Your task to perform on an android device: I want to increase the screen brightness because I'm outside in the sun.
Image 0: 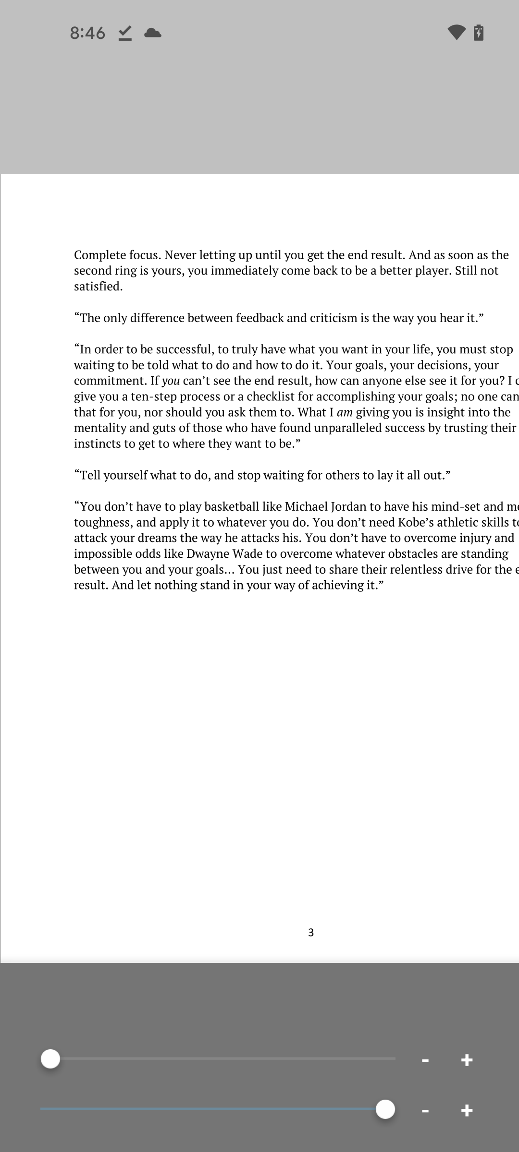
go back
Step 0: press back button
Image 1: 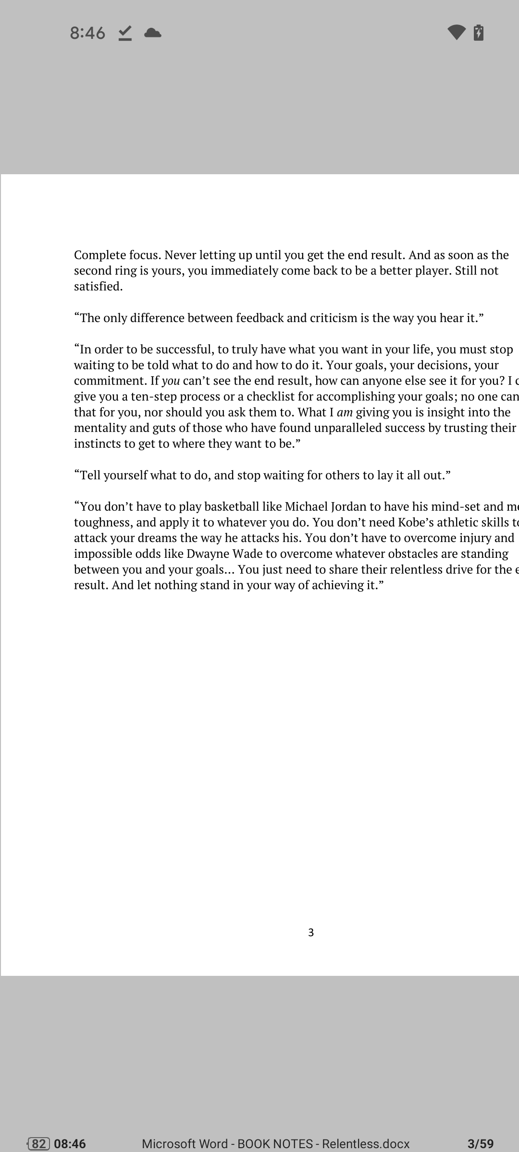
click on the page
Step 1: click (325, 754)
Image 2: 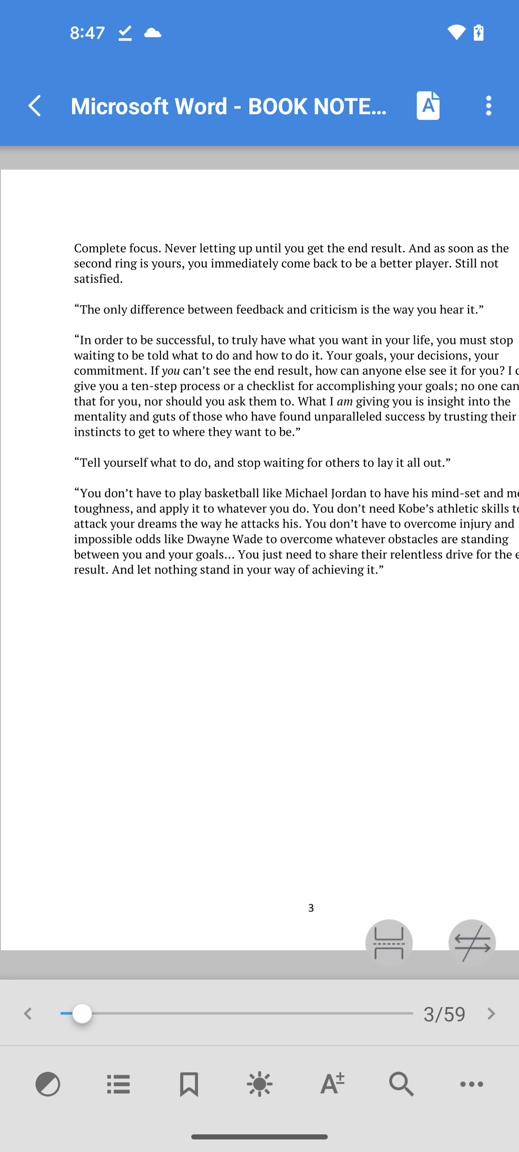
click on the brightness icon
Step 2: click (257, 1080)
Image 3: 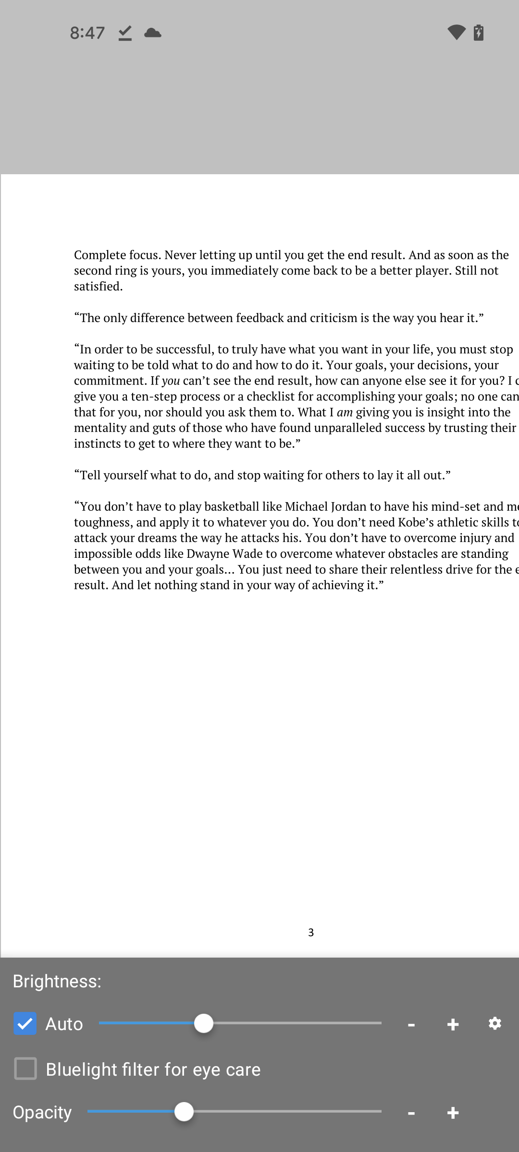
click on plus icon to increase screen brightness
Step 3: click (451, 1026)